Your task to perform on an android device: Snooze the Yoga reminder for ten minutes
Image 0: 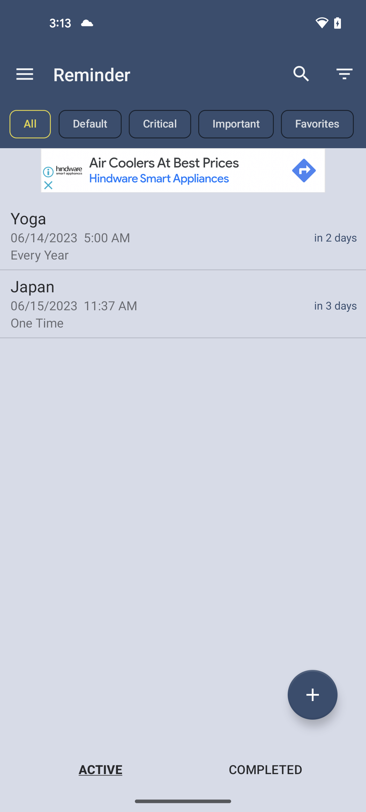
Click on Yoga reminder
Step 0: click (183, 235)
Image 1: 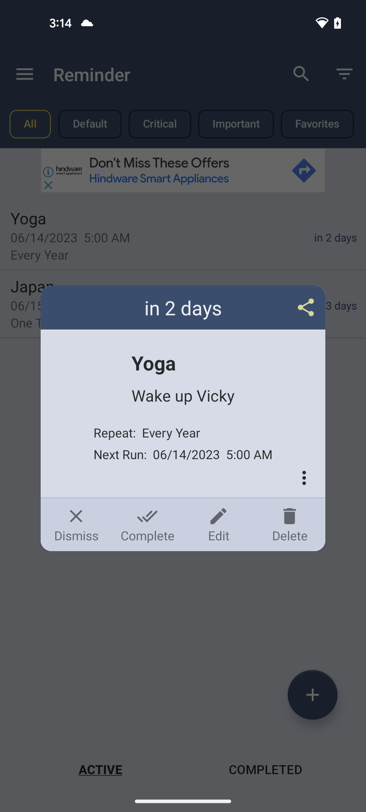
Click on Edit option
Step 1: click (218, 524)
Image 2: 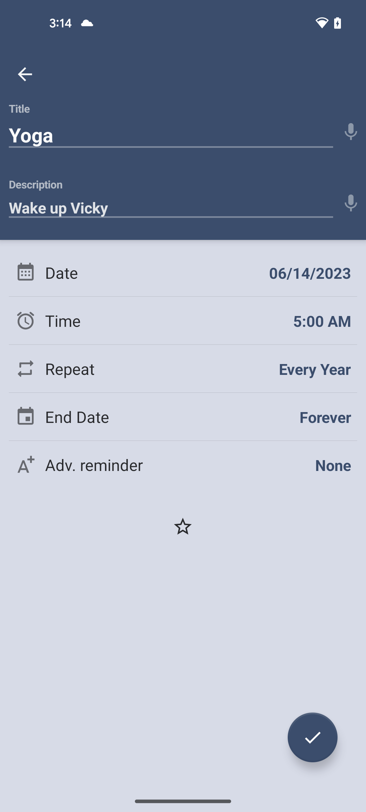
Click on the star icon
Step 2: click (183, 526)
Image 3: 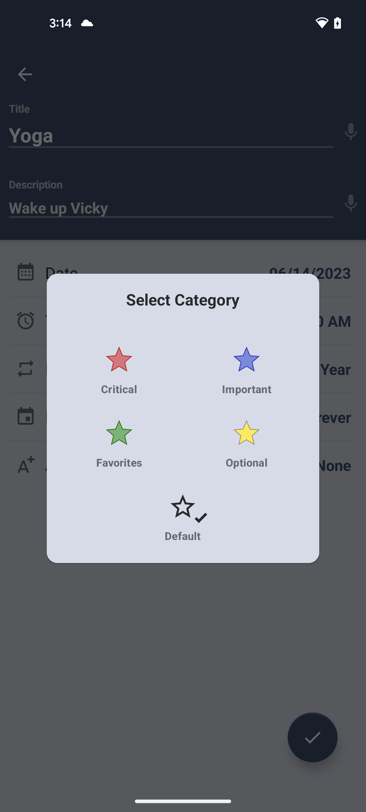
Click on the Favorites star icon
Step 3: click (119, 444)
Image 4: 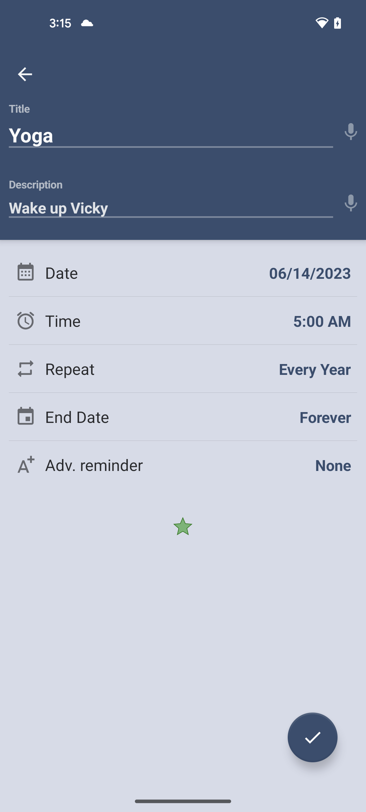
Click on the check icon at the bottom right of the screen
Step 4: click (312, 737)